Your task to perform on an android device: add the  ForeverRUN NITRO TM Women's Running  shoes to the wishlist in the PUMA app .
Image 0: 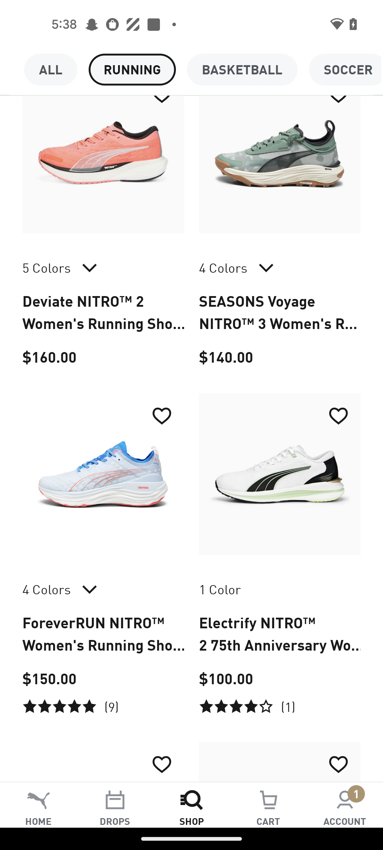
Click on the  ForeverRUN NITRO TM Women's Running shoes option
Step 0: click (103, 474)
Image 1: 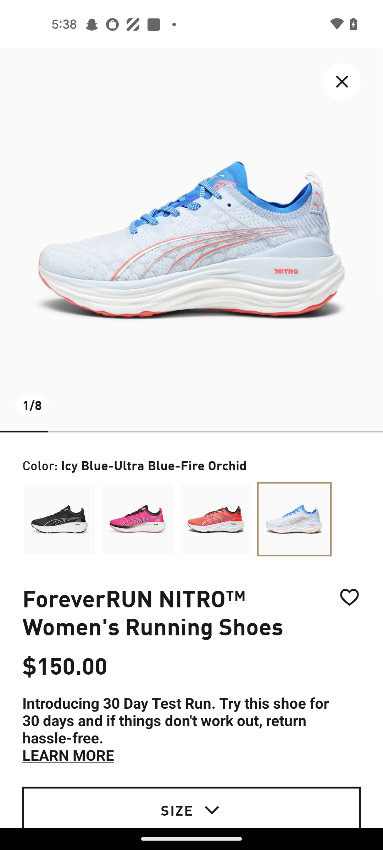
Swipe up
Step 1: scroll down
Image 2: 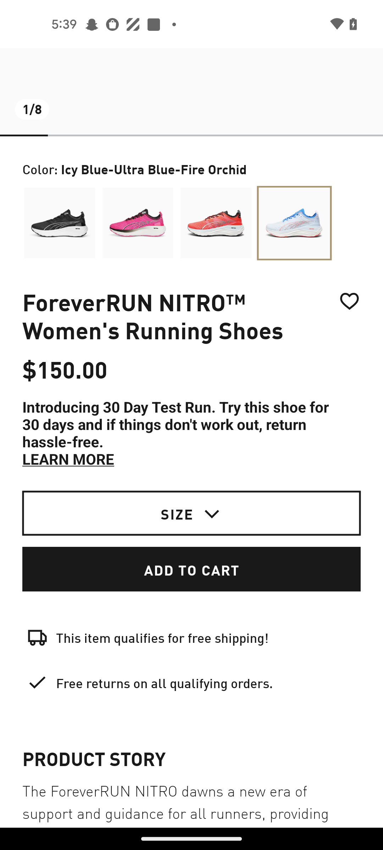
Click on the Add to cart button 
Step 2: click (191, 569)
Image 3: 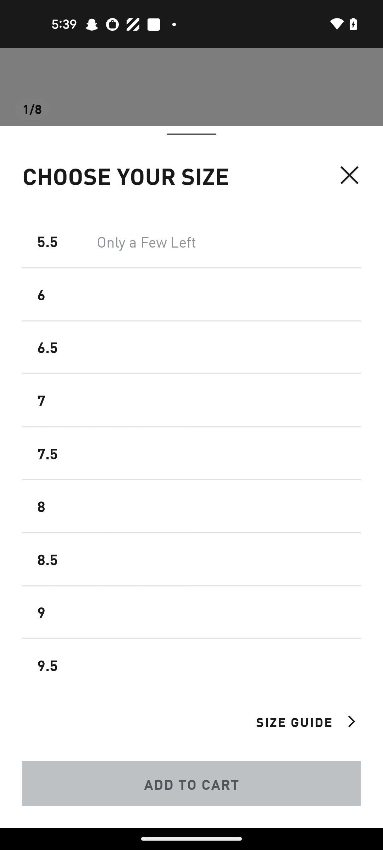
Select the size 8
Step 3: click (191, 438)
Image 5: 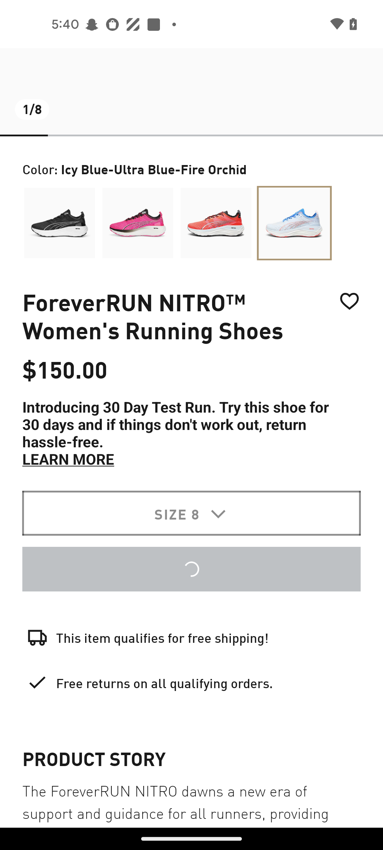
Click on the Add to cart button 
Step 5: wait